Your task to perform on an android device: Open the Webex Meet app , view the scheduled meetings .
Image 0: 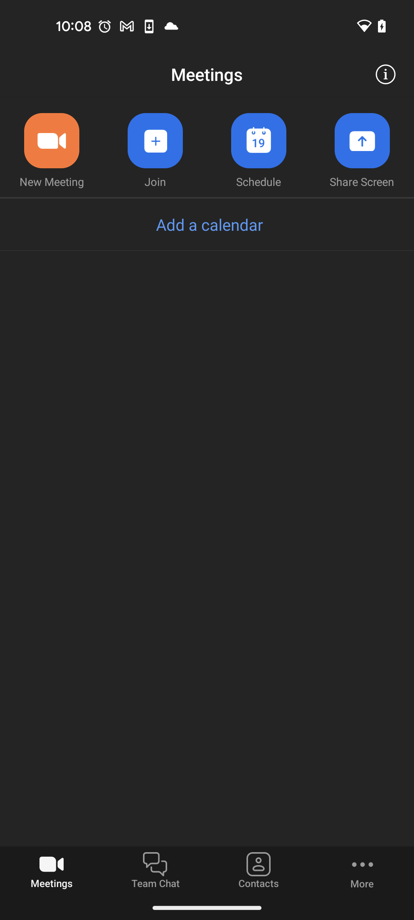
Open the Webex Meet app
Step 0: open app "Webex Meet"
Image 1: 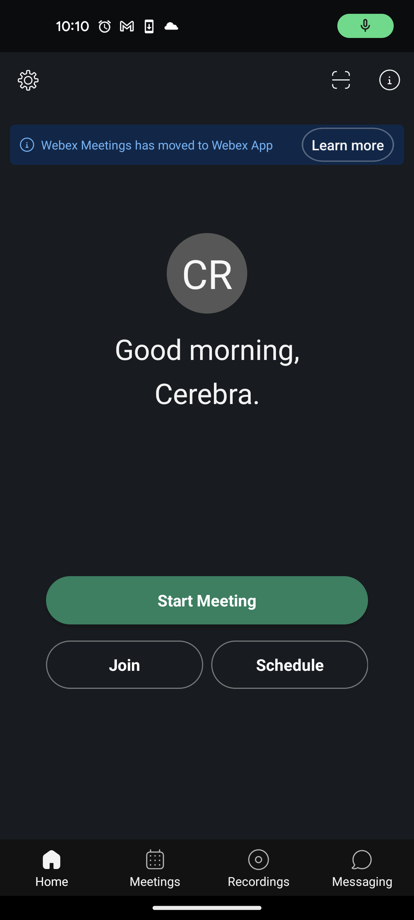
Go to the Meetings section
Step 1: click (155, 867)